Your task to perform on an android device: I want to delete my Mom's contact from the Phonebook app.
Image 0: 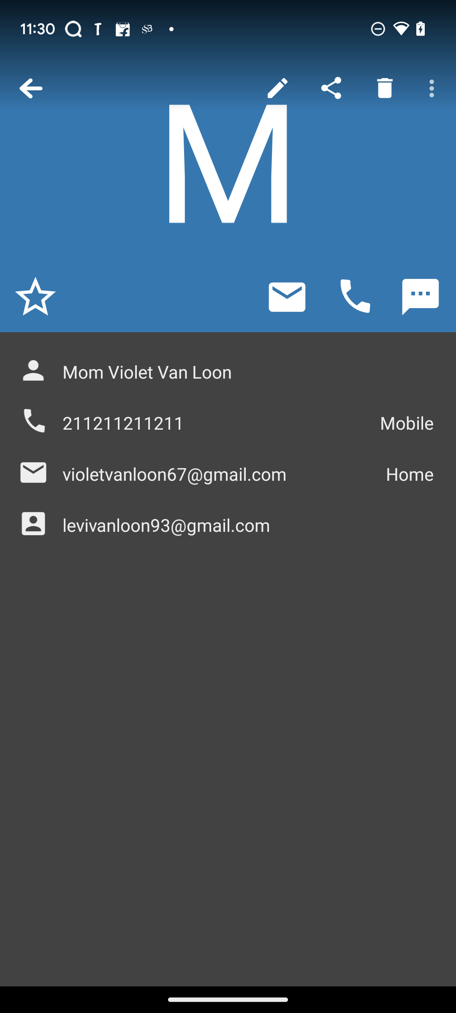
Click on the delete icon on the top right side of the screen.
Step 0: click (385, 88)
Image 1: 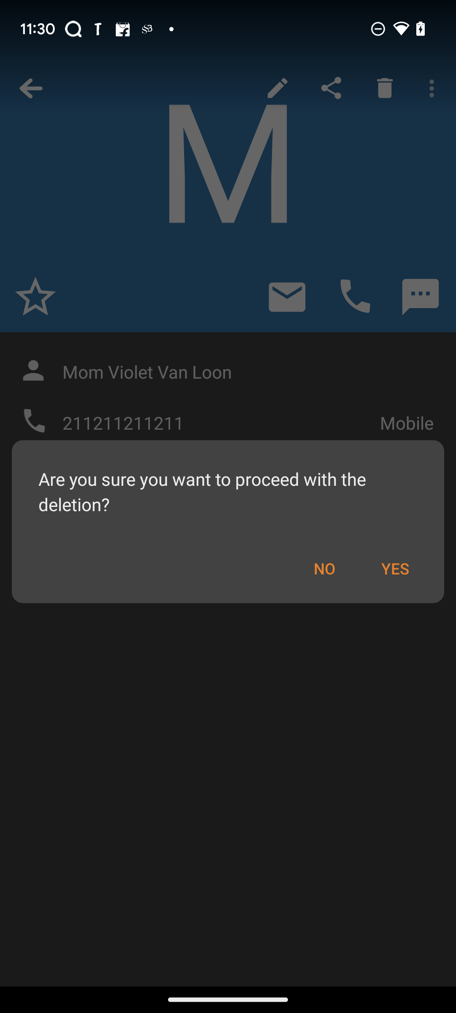
Click on yes button.
Step 1: click (395, 569)